Your task to perform on an android device: I'd like to see all of the destinations I've saved.
Image 0: 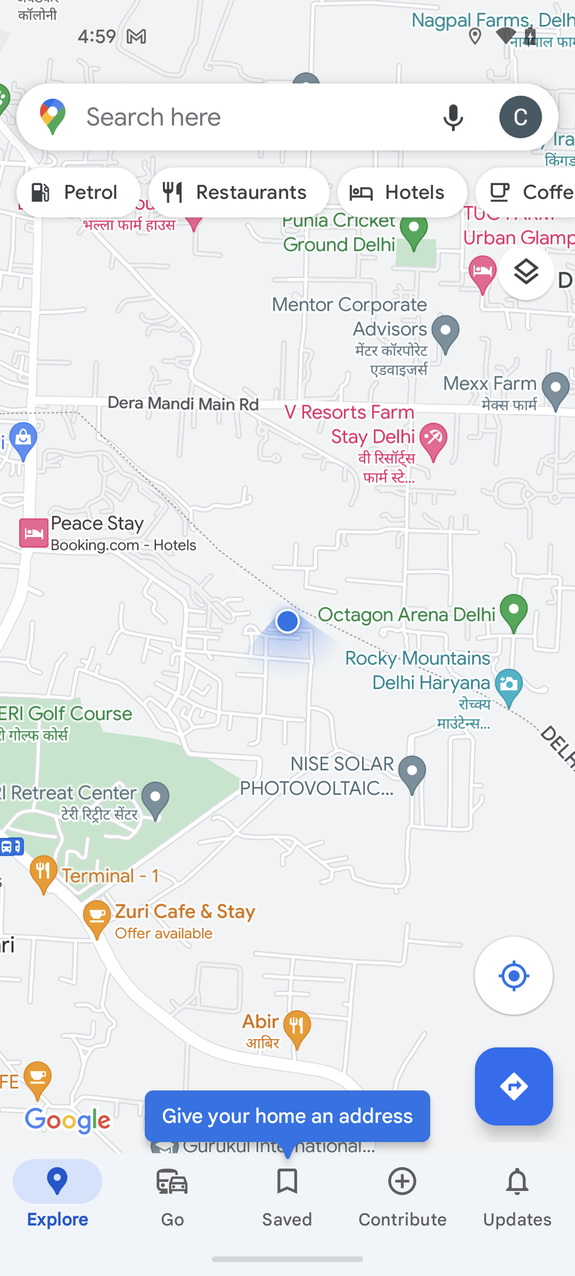
click on the Saved tab at the bottom of the screen
Step 0: click (287, 1197)